Your task to perform on an android device: Open the Citizen Calculator app and add two numbers 8 and 9
Image 1: 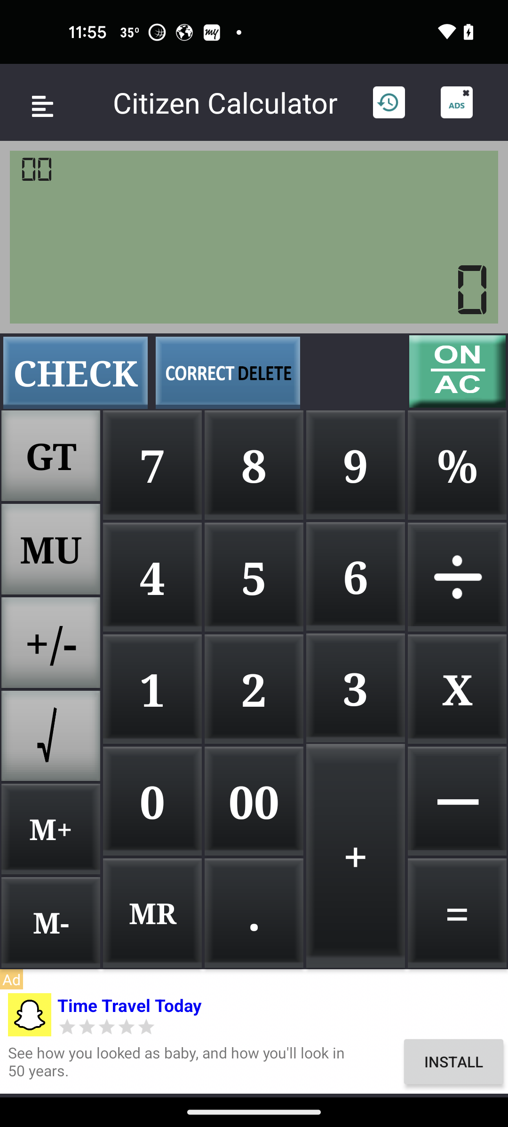
click on 8 number
Step 1: click (254, 464)
Image 3: 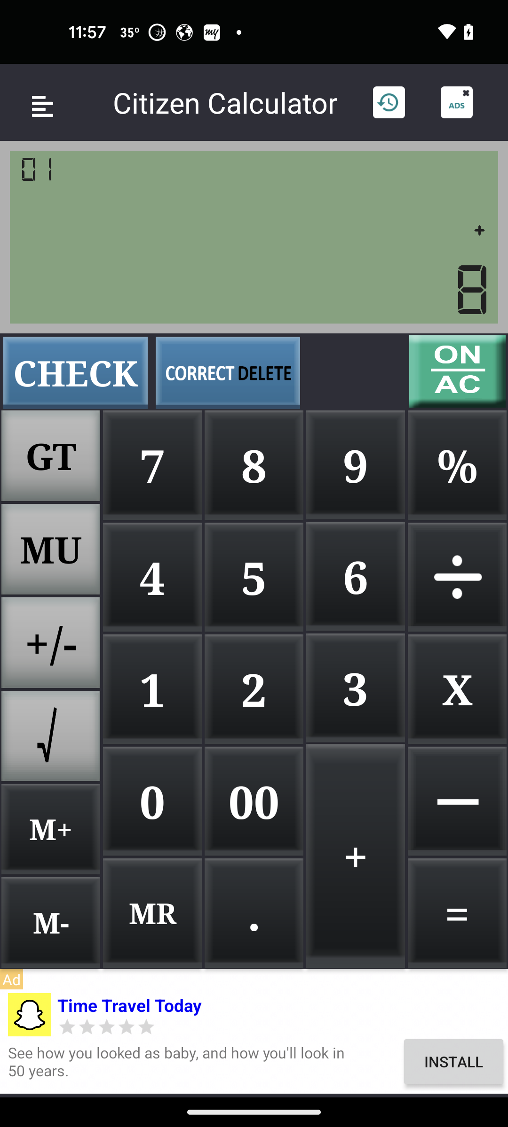
click on 9 number
Step 3: click (355, 464)
Image 4: 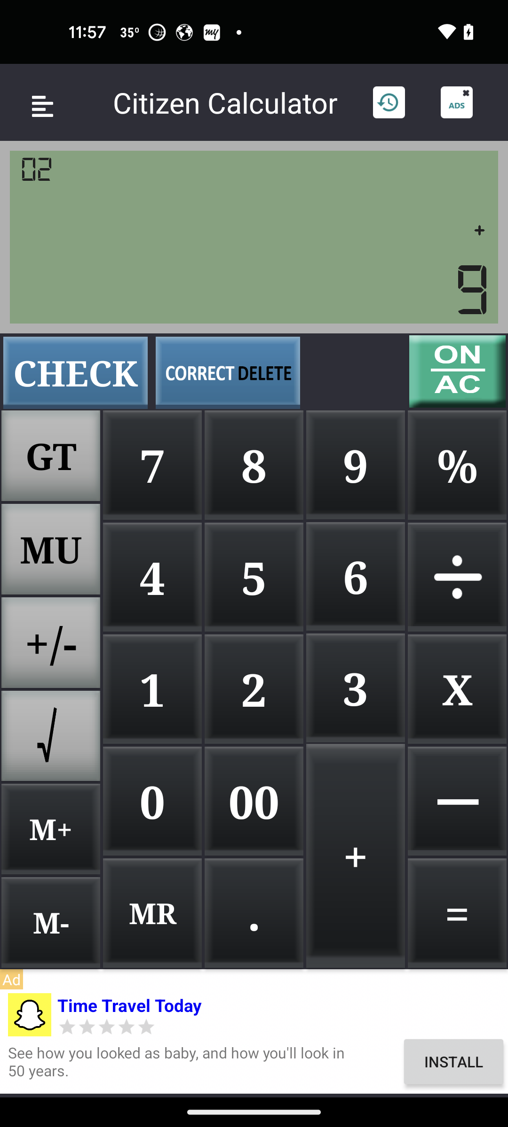
click on equal button
Step 4: click (457, 913)